Your task to perform on an android device: Before purchasing a used car, my wife told me to compare the price of these cars, so compare the BMW X7 SUV price with other cars of this model in the AutoScout24 app.
Image 0: 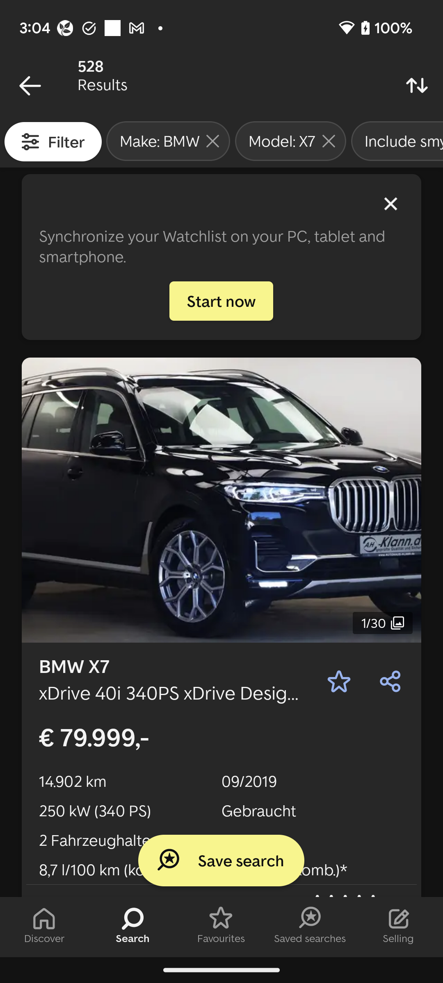
Scroll down to view the price of other cars of this model.
Step 0: scroll down
Image 1: 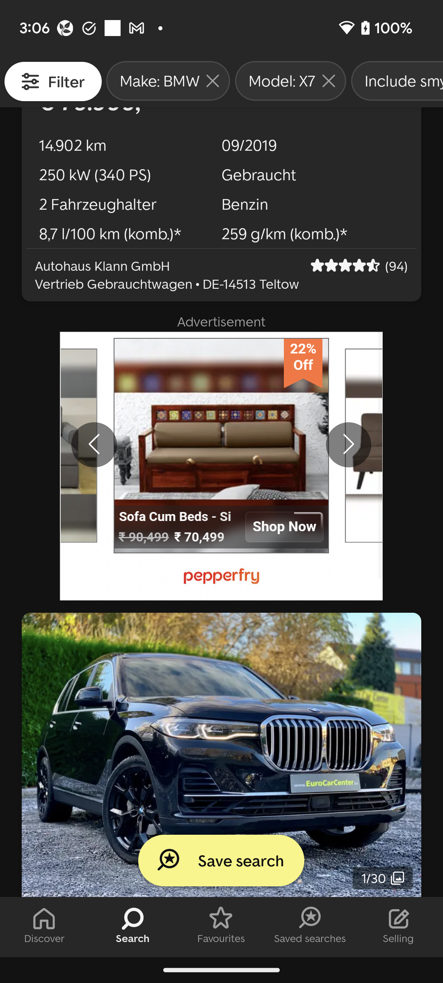
Scroll down to view the price of other cars of this model.
Step 1: scroll down
Image 2: 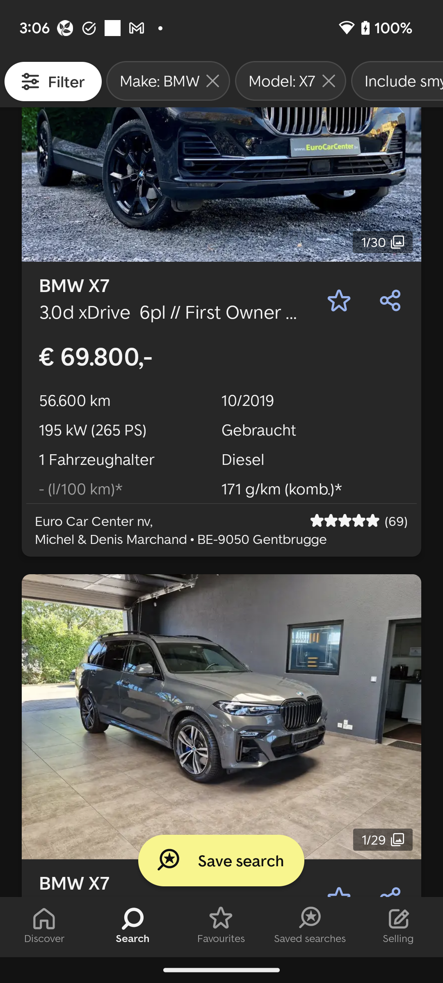
Scroll down to view the price of other cars of this model.
Step 2: scroll down
Image 3: 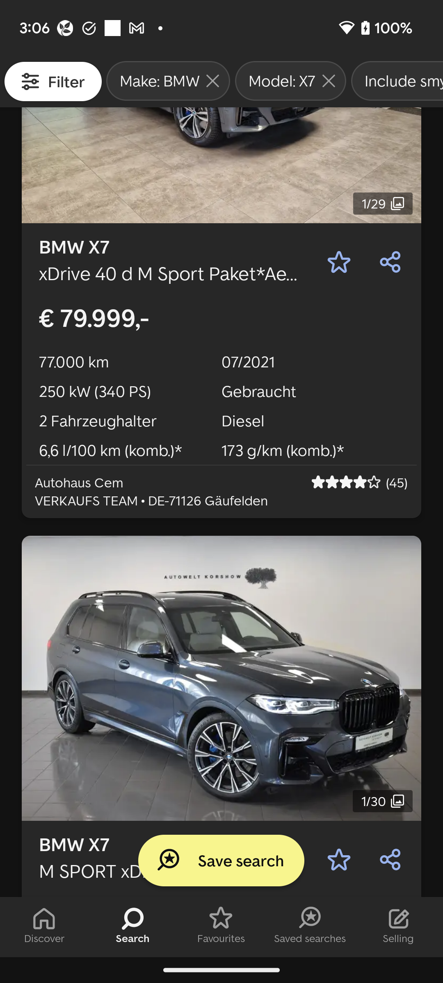
Scroll down to view the price of other cars of this model.
Step 3: scroll down